Your task to perform on an android device: Remove all other item from the cart.
Image 0: 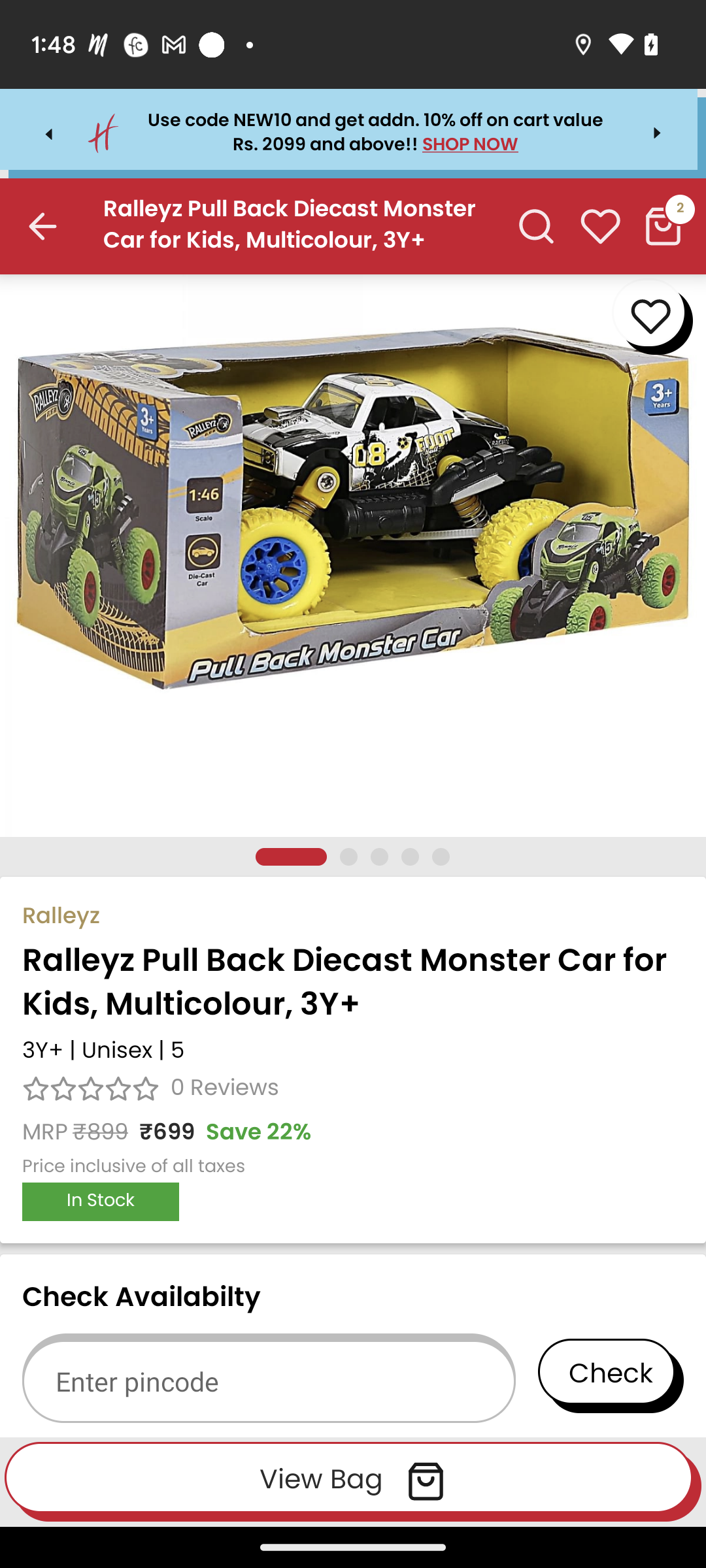
Click on the View Bag option presented at the bottom.
Step 0: click (503, 1490)
Image 1: 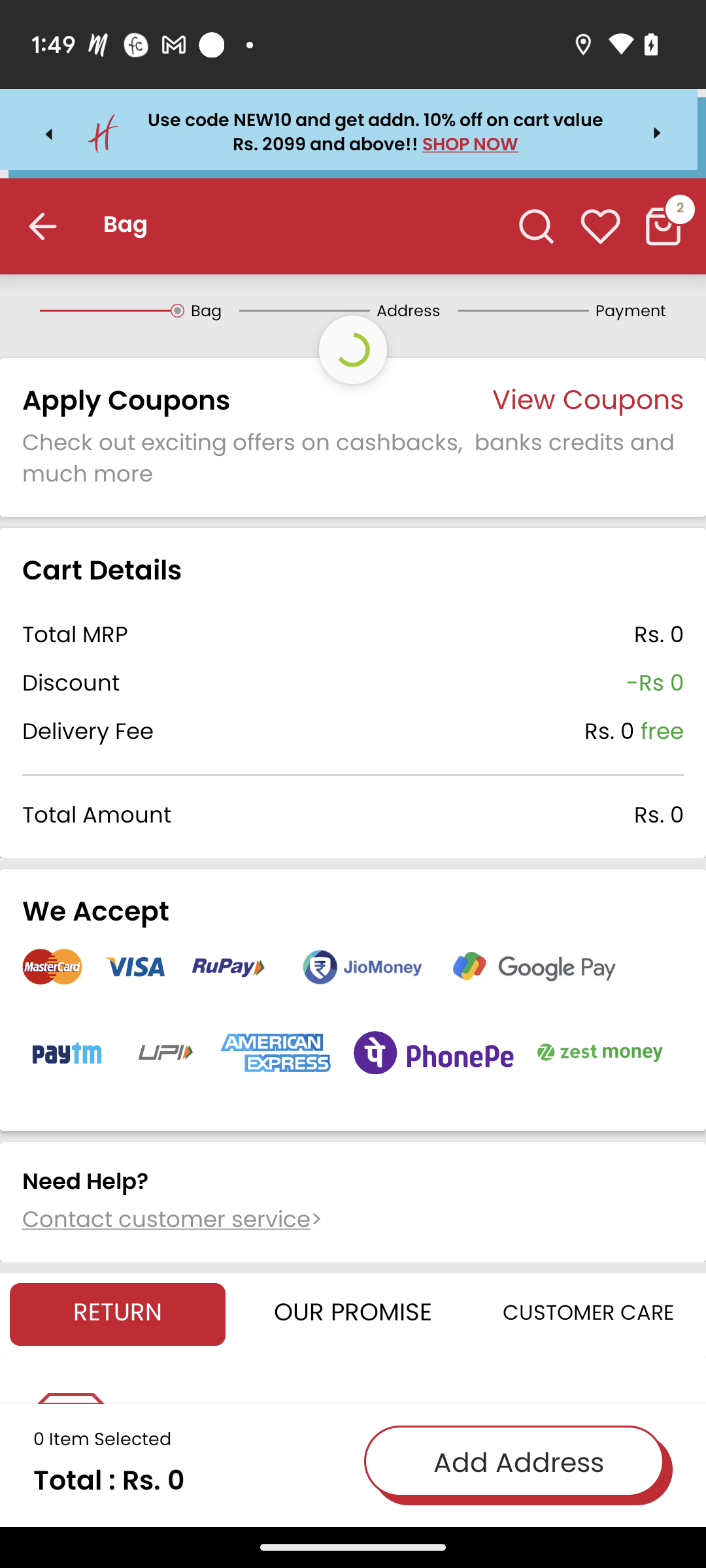
Click on the View Bag option presented at the bottom.
Step 1: wait
Image 2: 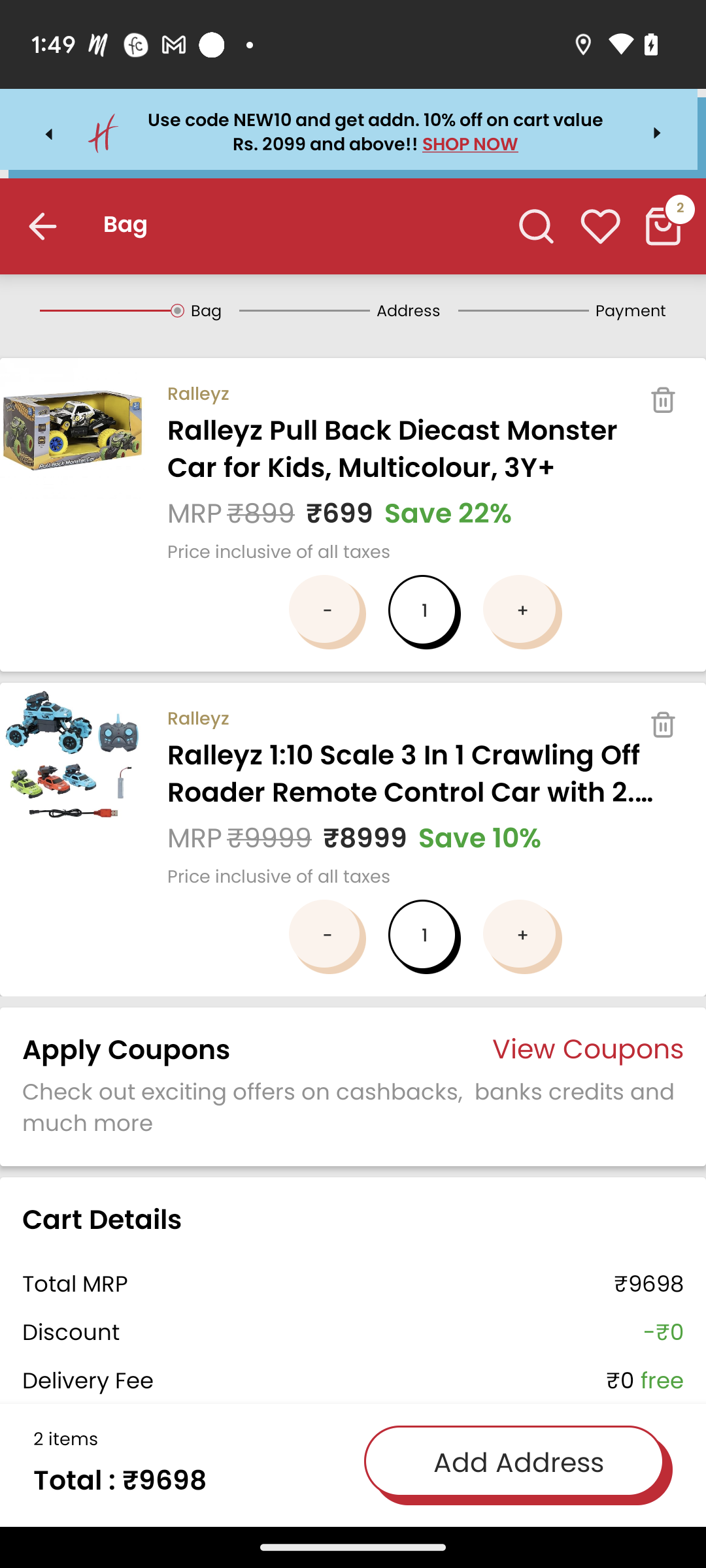
Click on the bin icon displayed at the top of the right side of the second item.
Step 2: click (663, 725)
Image 3: 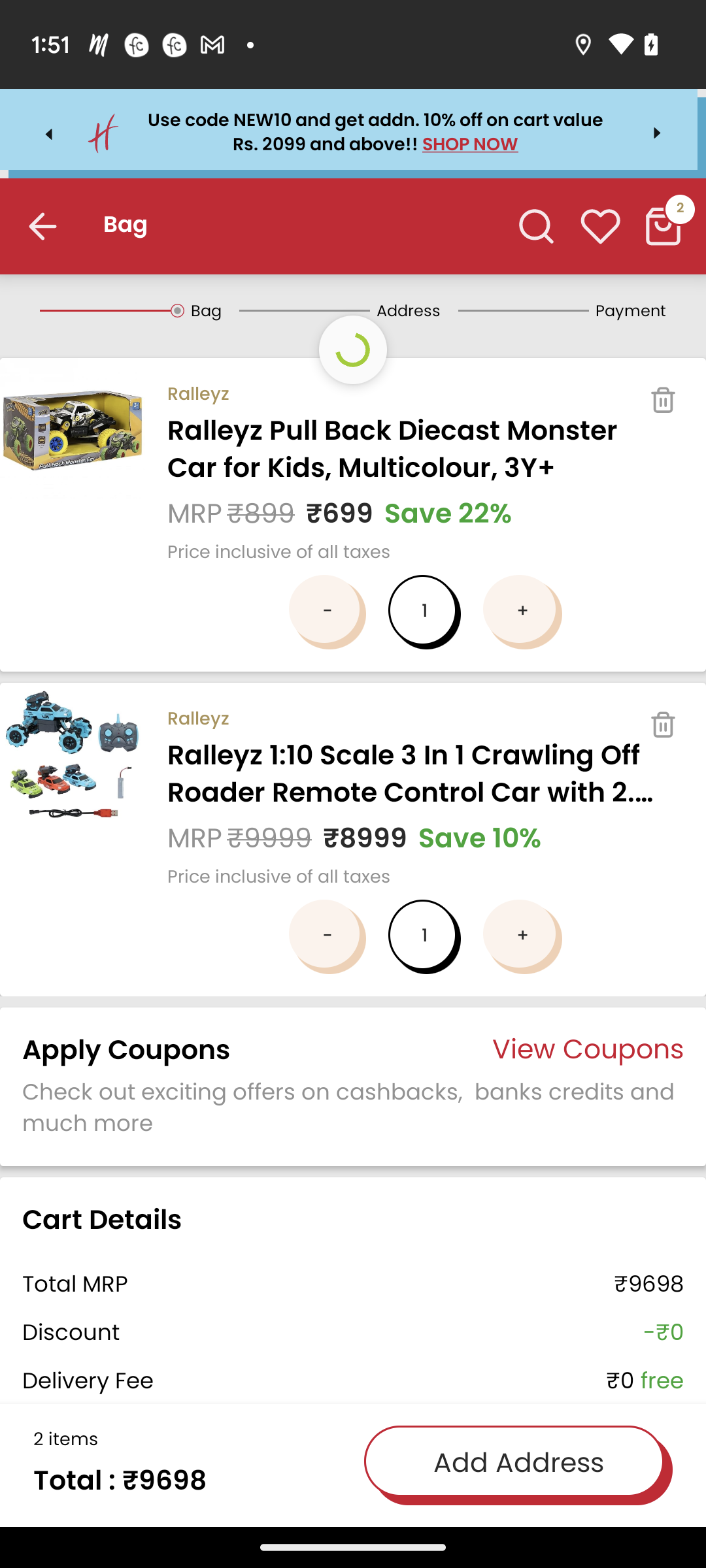
Click on the bin icon displayed at the top of the right side of the second item.
Step 3: wait